Your task to perform on an android device: I want to browse the coffee machine.
Image 0: 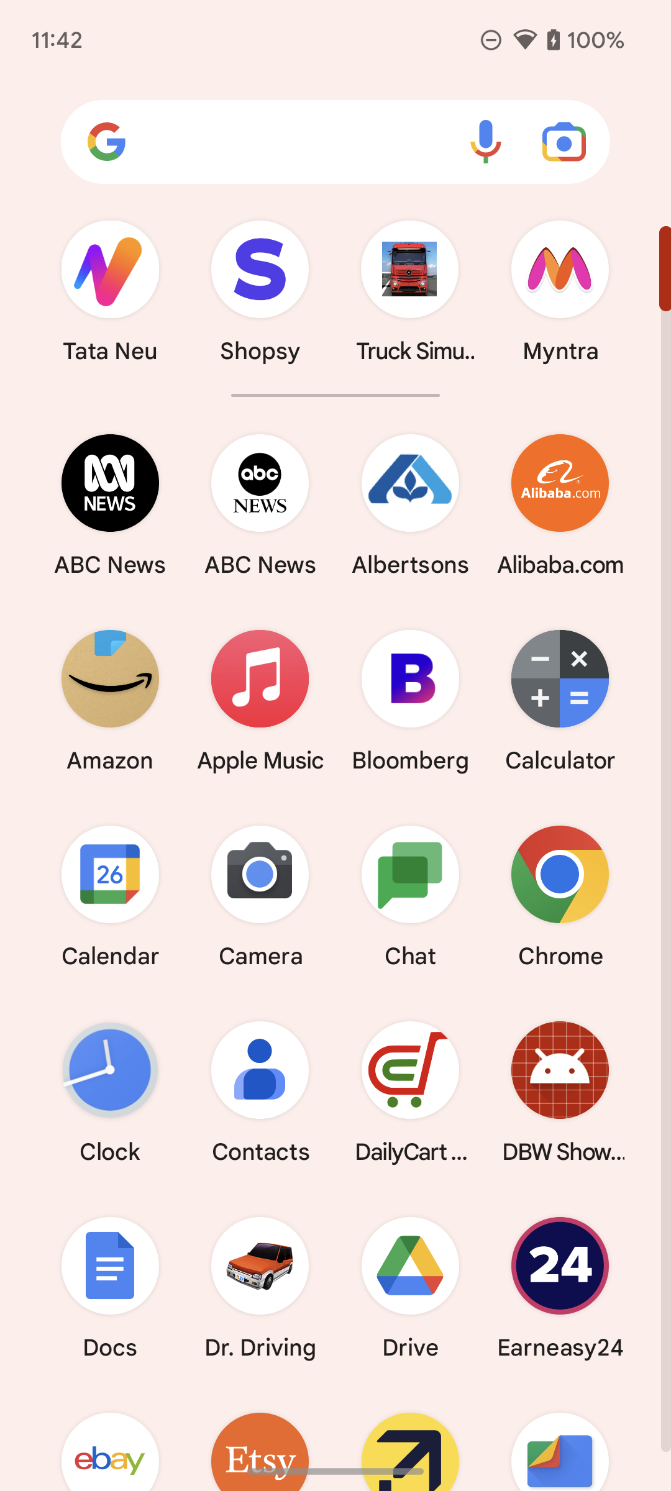
Open Myntra app.
Step 0: open app "Myntra"
Image 1: 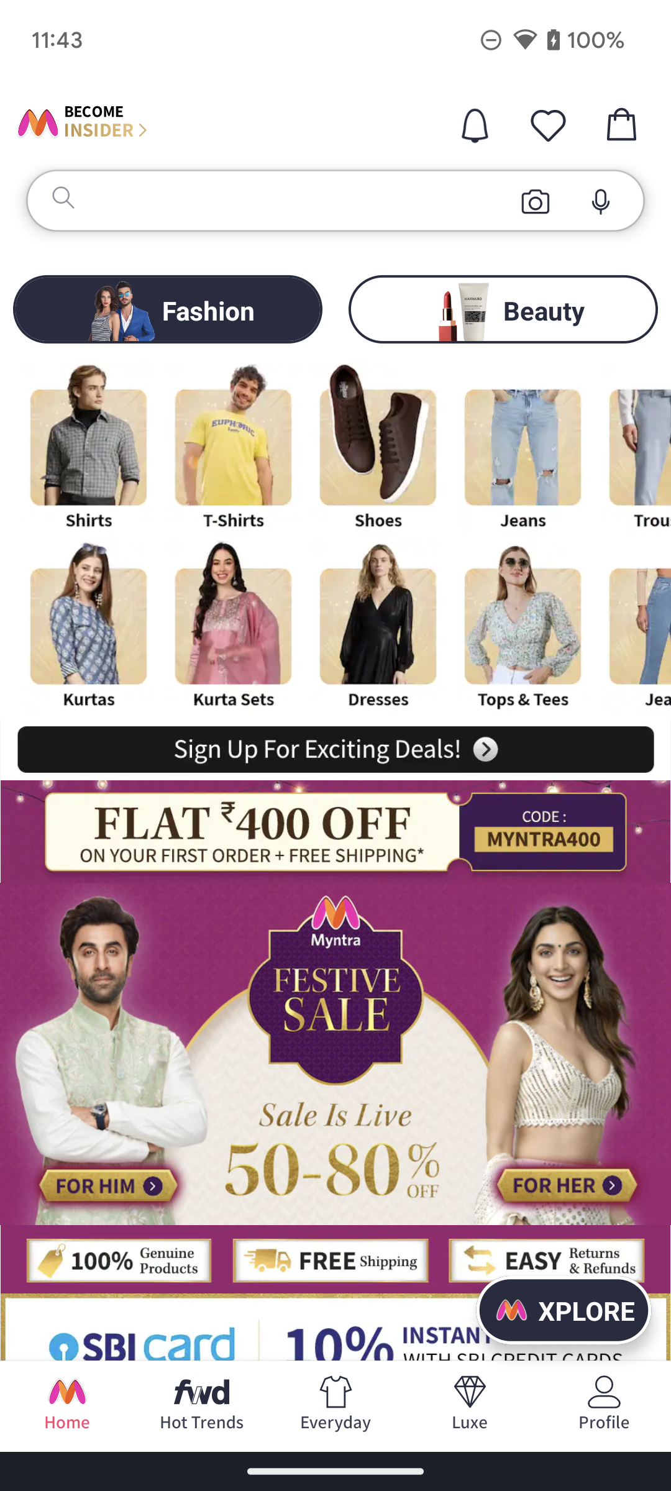
Click on the Search bar on the top of the screen.
Step 1: click (256, 195)
Image 2: 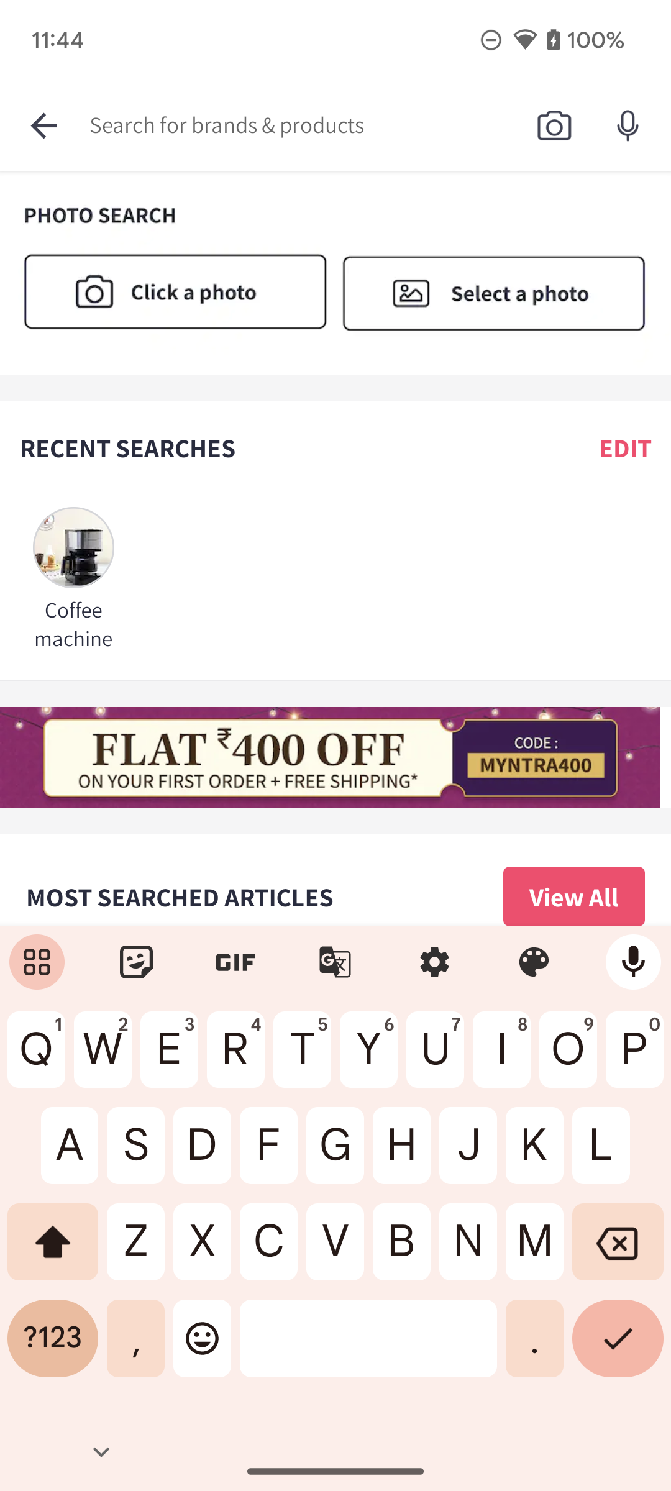
Click on the Coffee machine on the screen.
Step 2: click (73, 624)